Your task to perform on an android device: Mark Star on Glow Nurture mail.
Image 0: 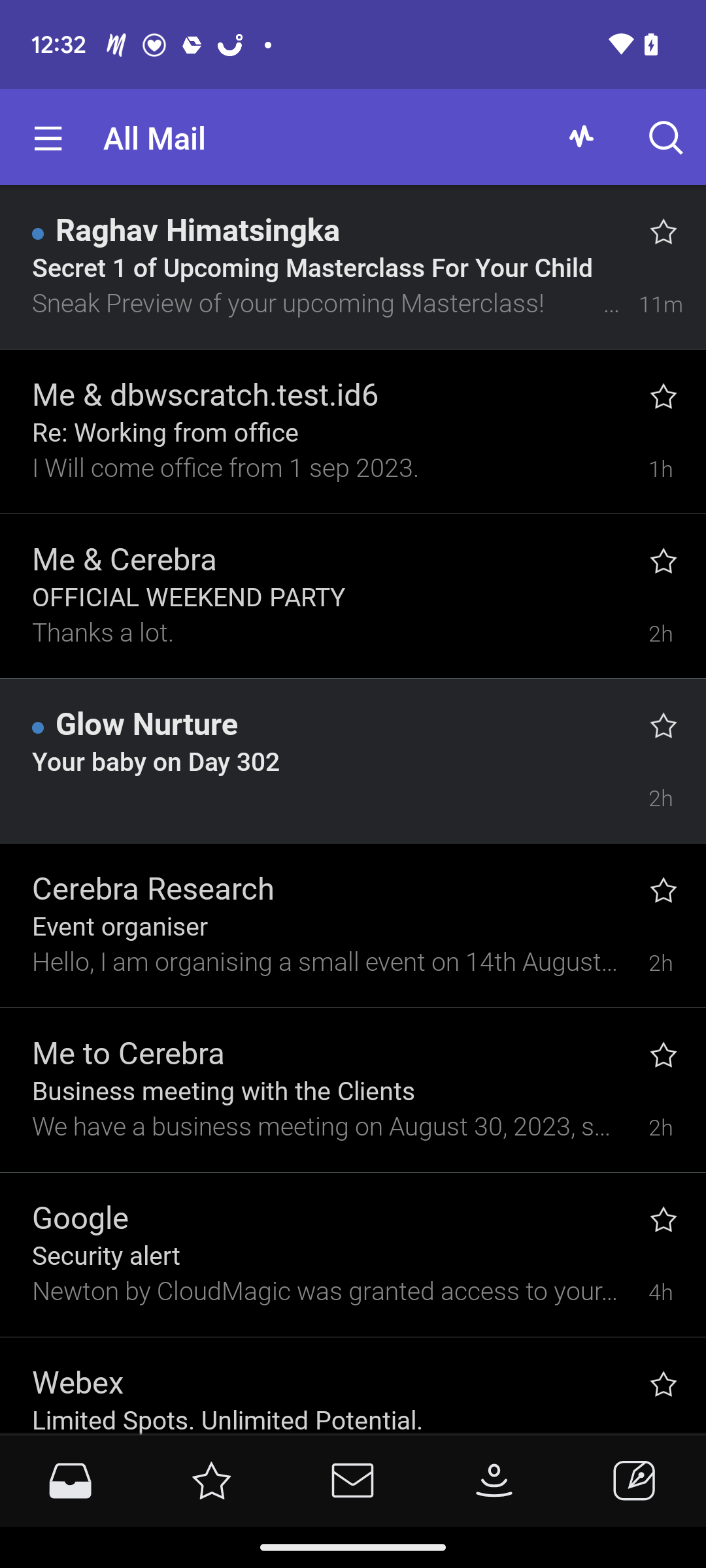
click on the star icon just next to the Glow Nurture mail.
Step 0: click (662, 735)